Your task to perform on an android device: I want to make fruit cake for my sister's birthday, but i am running out of baking powder, search for baking powder in d mart ready app.
Image 0: 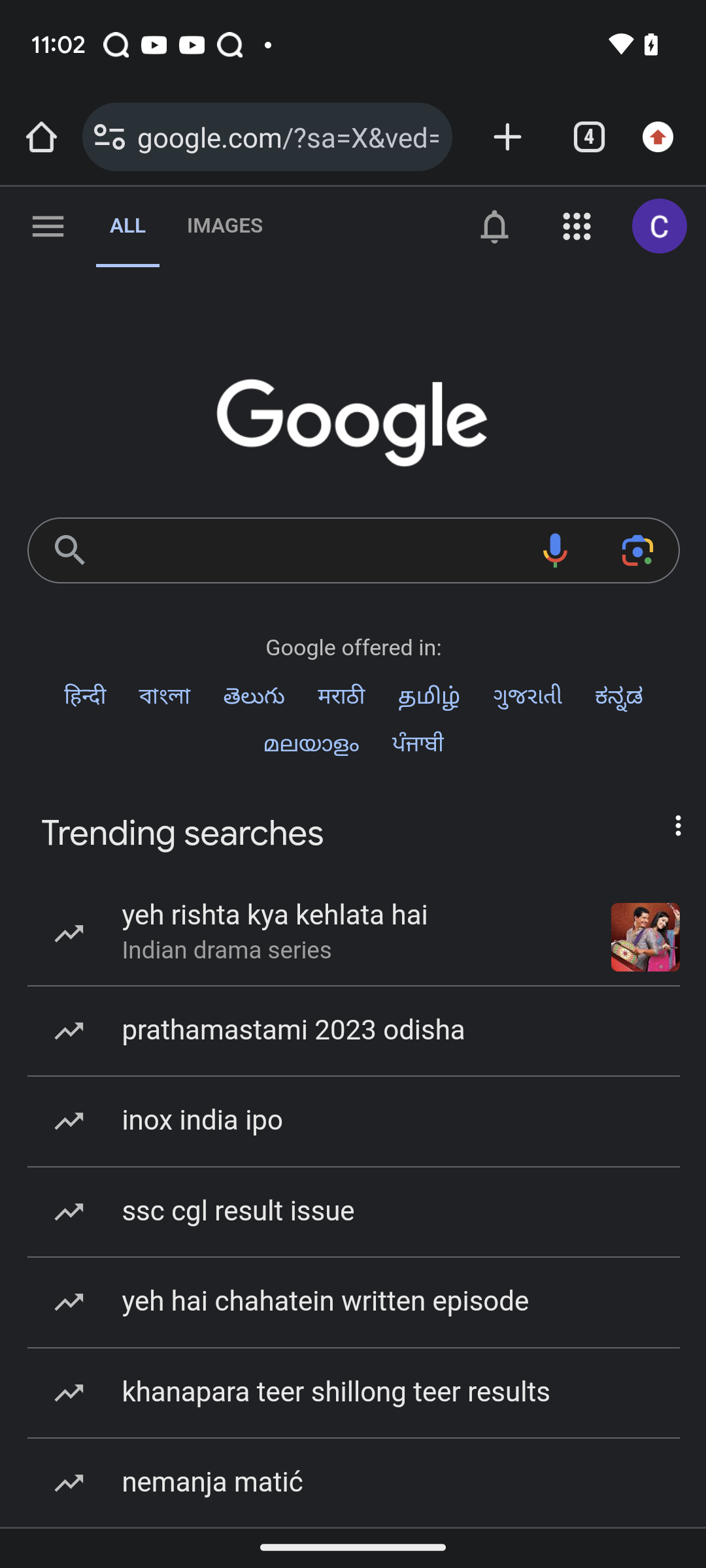
Open d mart ready app
Step 0: open app "DMart Ready"
Image 2: 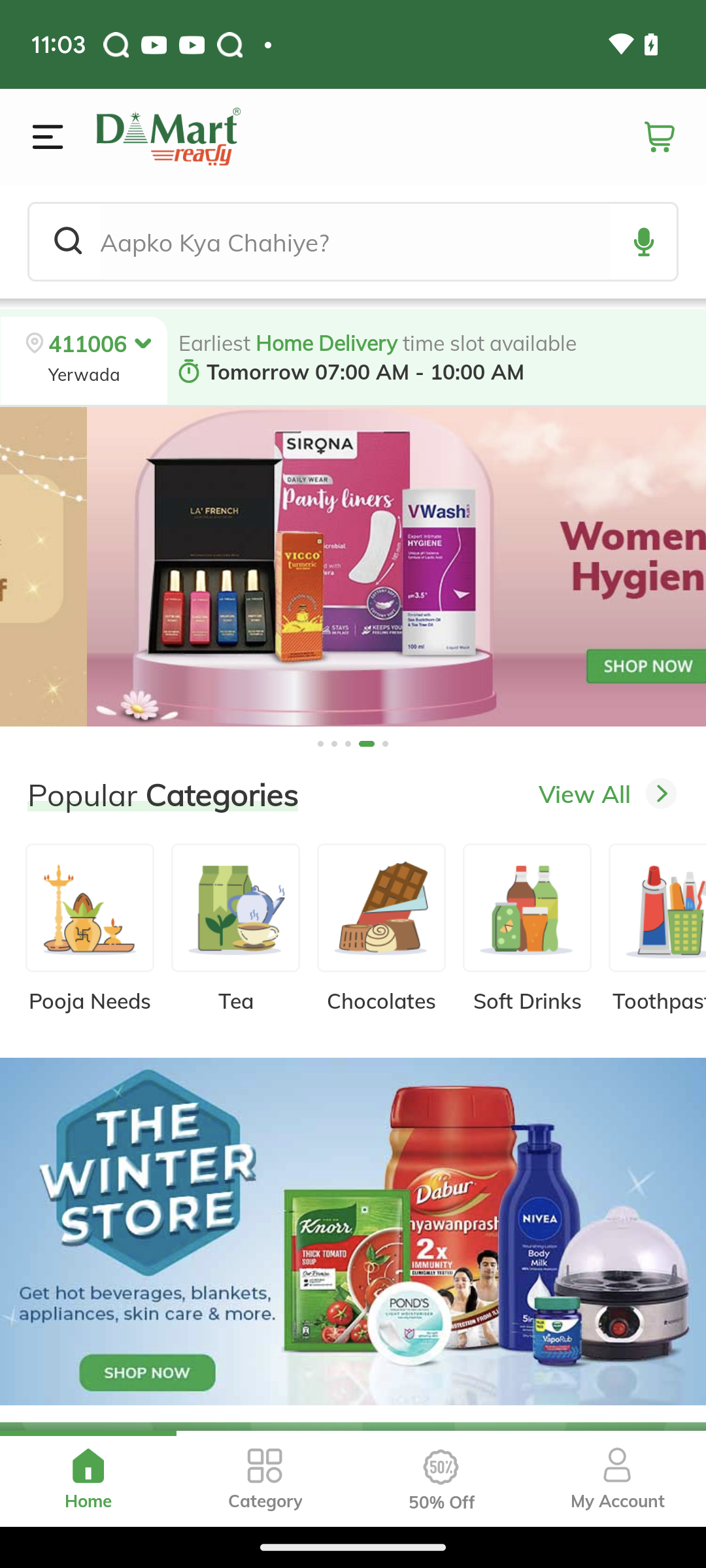
Click on the search textbox at the top of the screen
Step 2: click (354, 241)
Image 3: 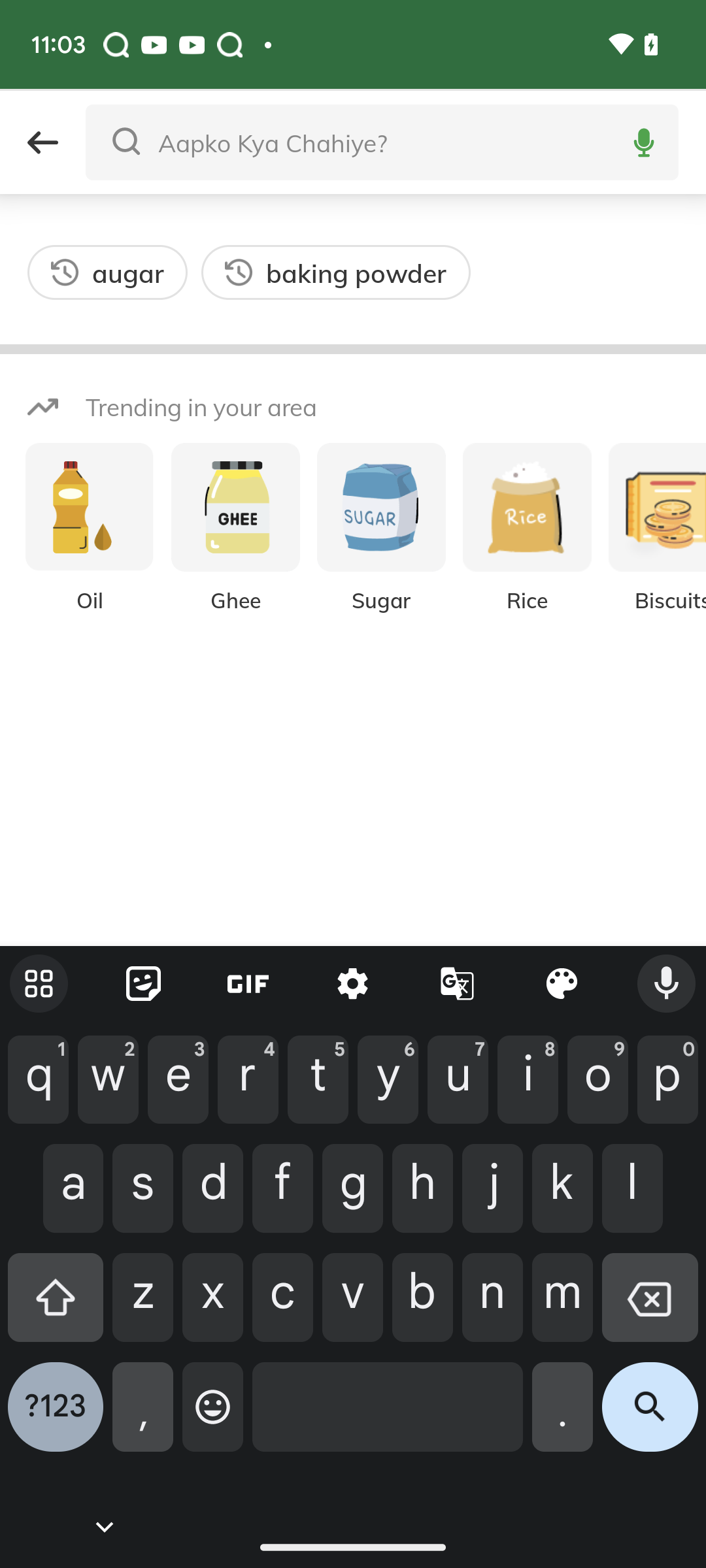
Enter baking powder in the search textbox
Step 3: type "baking powder"
Image 4: 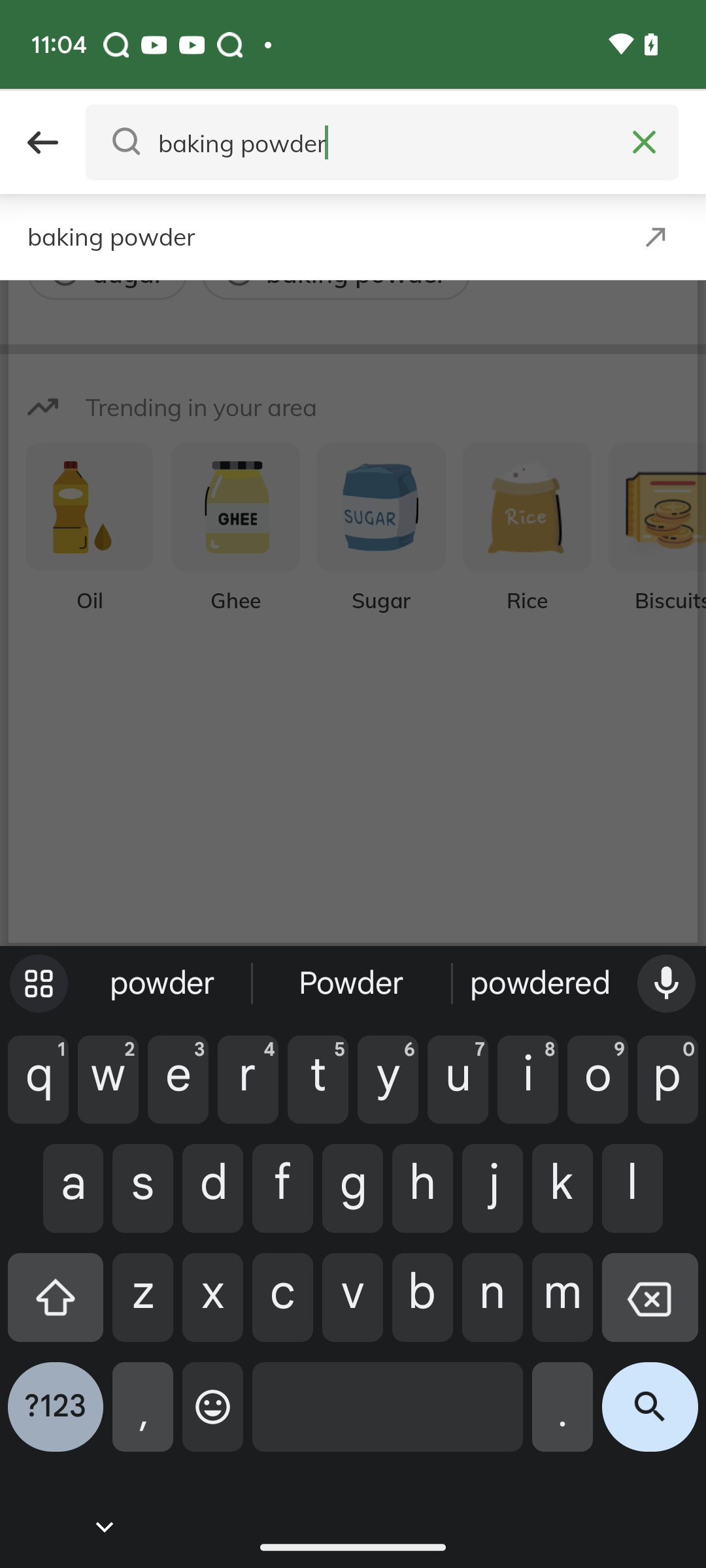
Click on the suggested search result
Step 4: click (325, 236)